Your task to perform on an android device: I want to delete the reminder of the Colleague party on the weekend
Image 0: 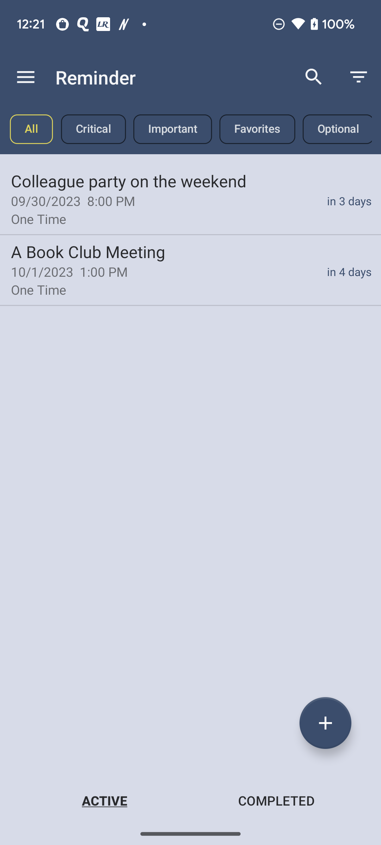
Click on the Colleague party on the weekend reminder 
Step 0: click (70, 201)
Image 1: 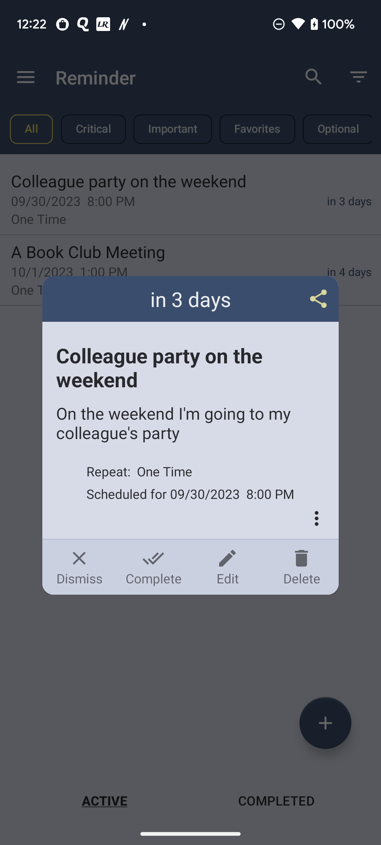
Click on the delete icon option 
Step 1: click (301, 567)
Image 2: 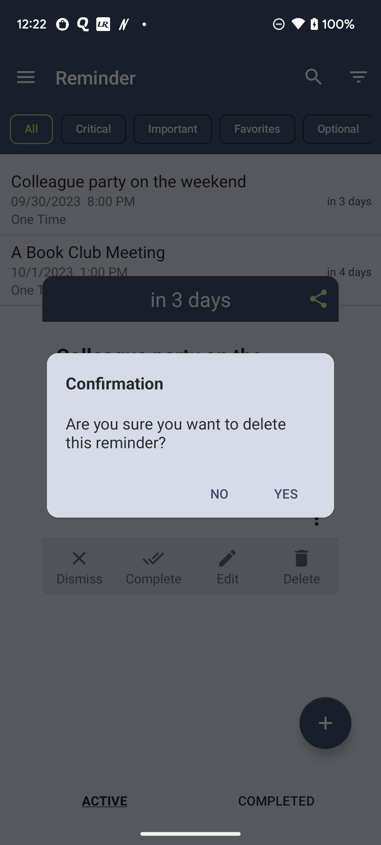
Click on the yes option 
Step 2: click (286, 493)